Your task to perform on an android device: Get the travel details for the Sao Paulo - Guarulhos International Airport to Jorge Chavez International Airport flight operated by Sky Airlines by utilising the Trip.com app.
Image 0: 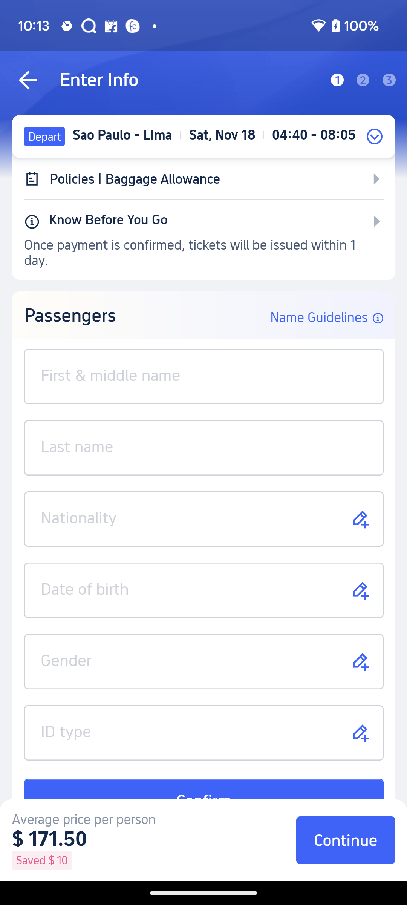
go back to the previous page
Step 0: press back button